Your task to perform on an android device: Add the Text Project Management to the first Slide of the presentation in the WPS office .
Image 0: 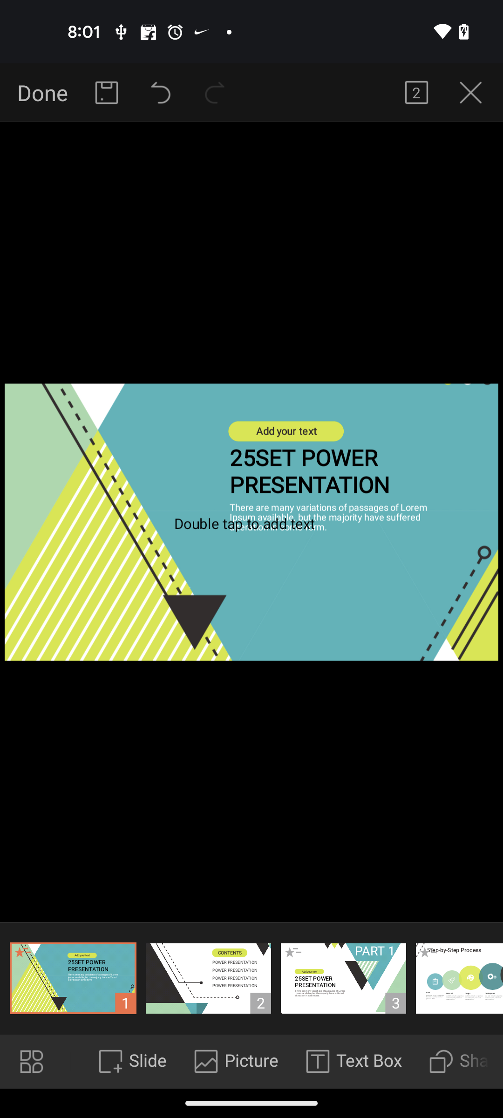
Click on the Text Box button at the bottom right of the screen
Step 0: click (369, 1060)
Image 1: 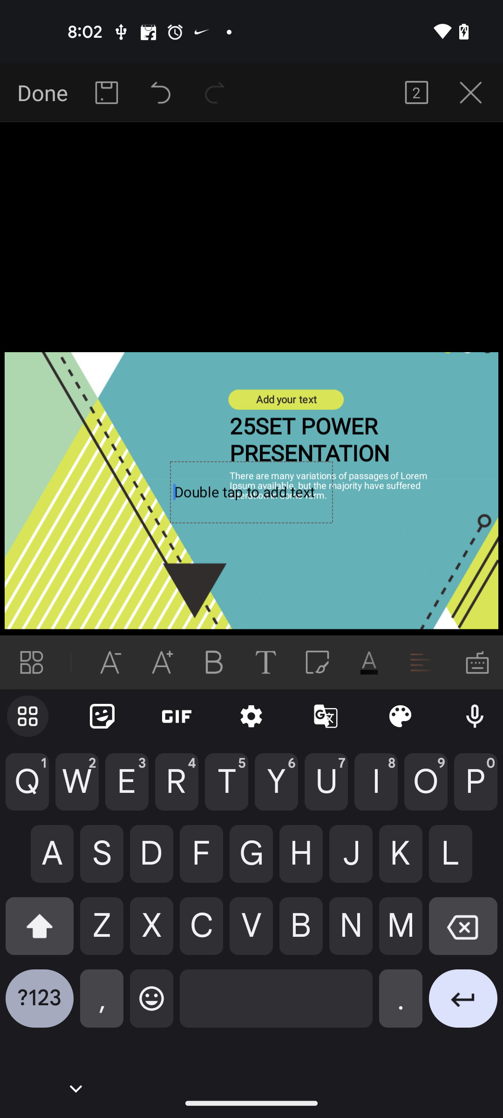
Type Project Management to the text box
Step 1: type "Project Management"